Your task to perform on an android device: Open the Keep Notes app and share friends meet reminder with dbwscratch.test.id10@gmail.com using Gmail.
Image 0: 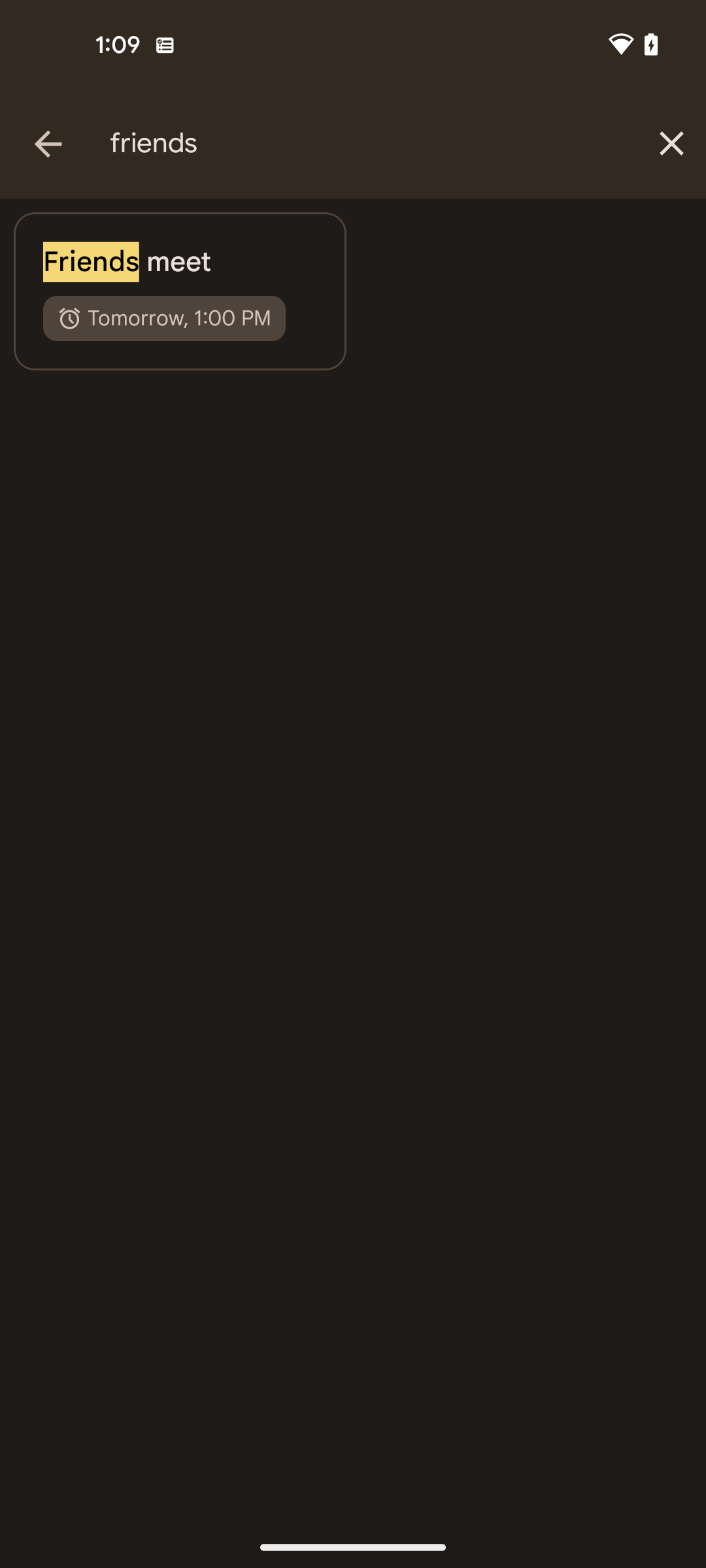
Tap on friends meet reminder
Step 0: click (180, 262)
Image 1: 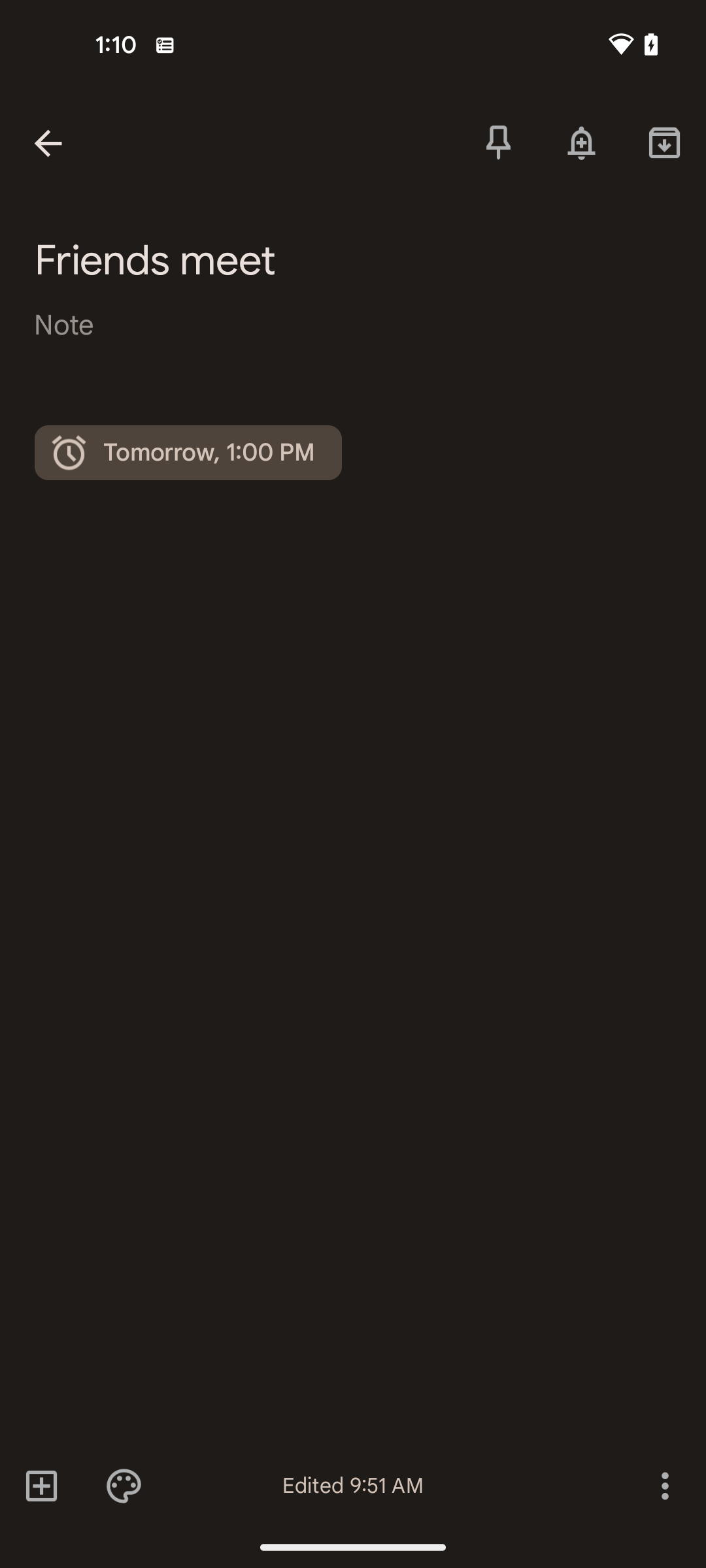
Tap on three dots icon at the bottom right corner of the screen
Step 1: click (664, 1485)
Image 2: 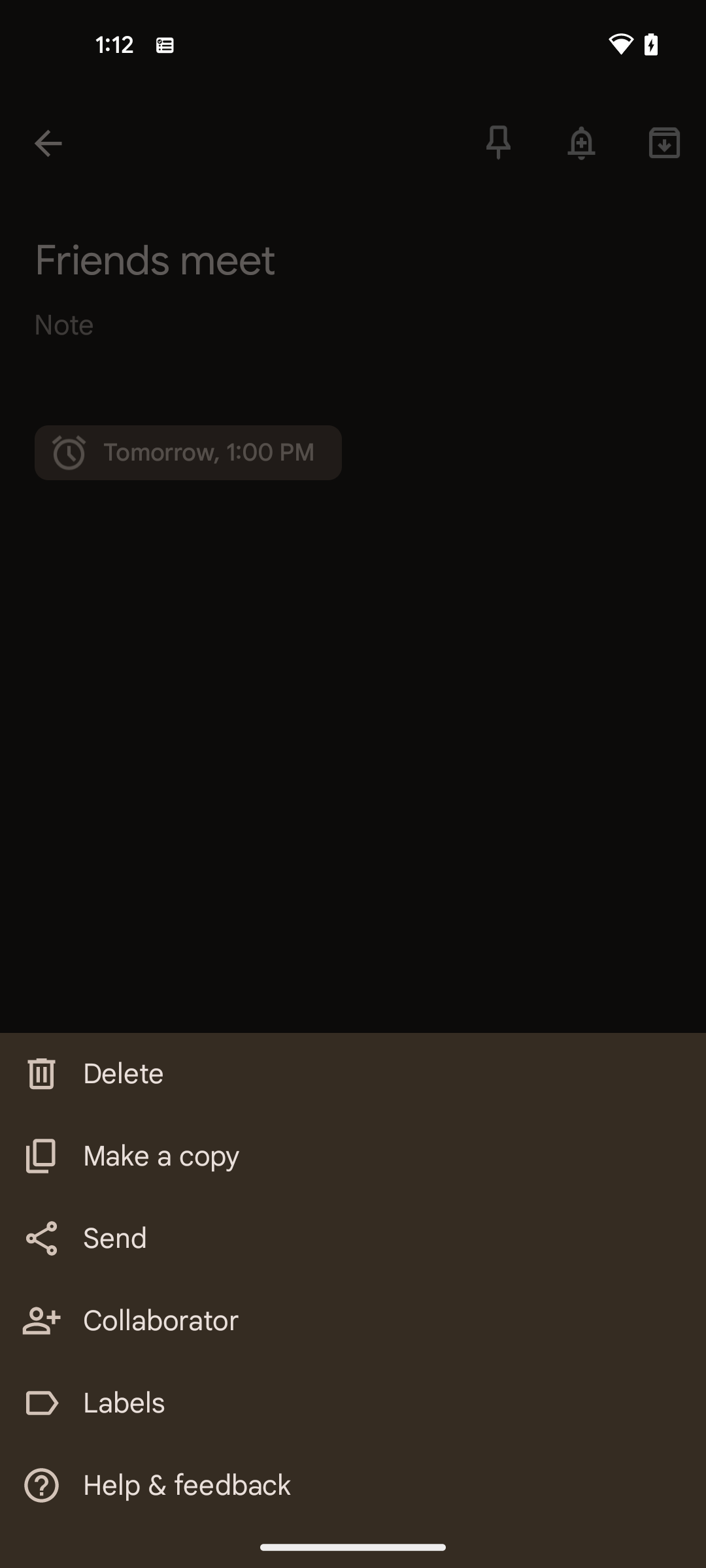
Select the send option
Step 2: click (353, 1239)
Image 3: 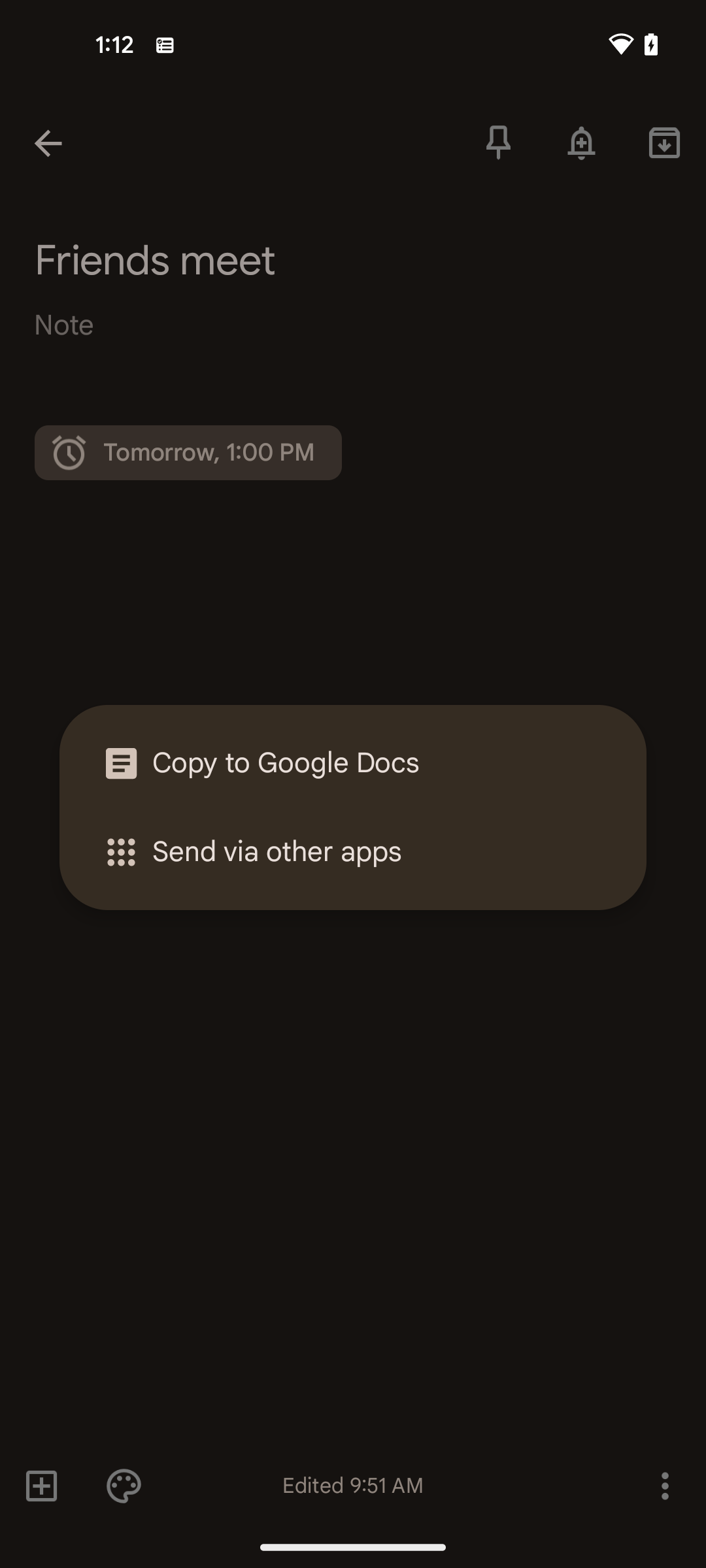
Tap on the send via other apps option
Step 3: click (373, 852)
Image 4: 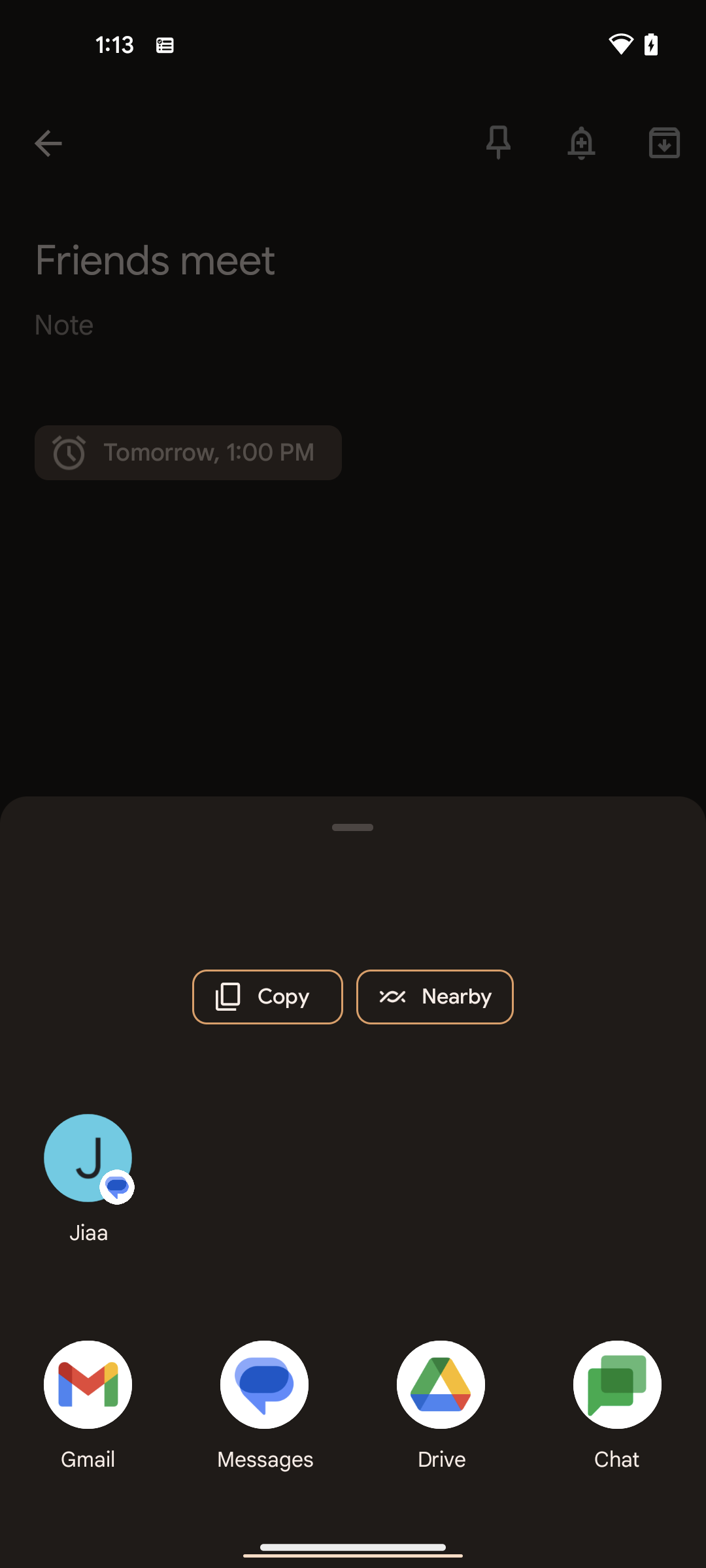
Select the gmail option at the bottom left corner of the screen
Step 4: click (87, 1384)
Image 5: 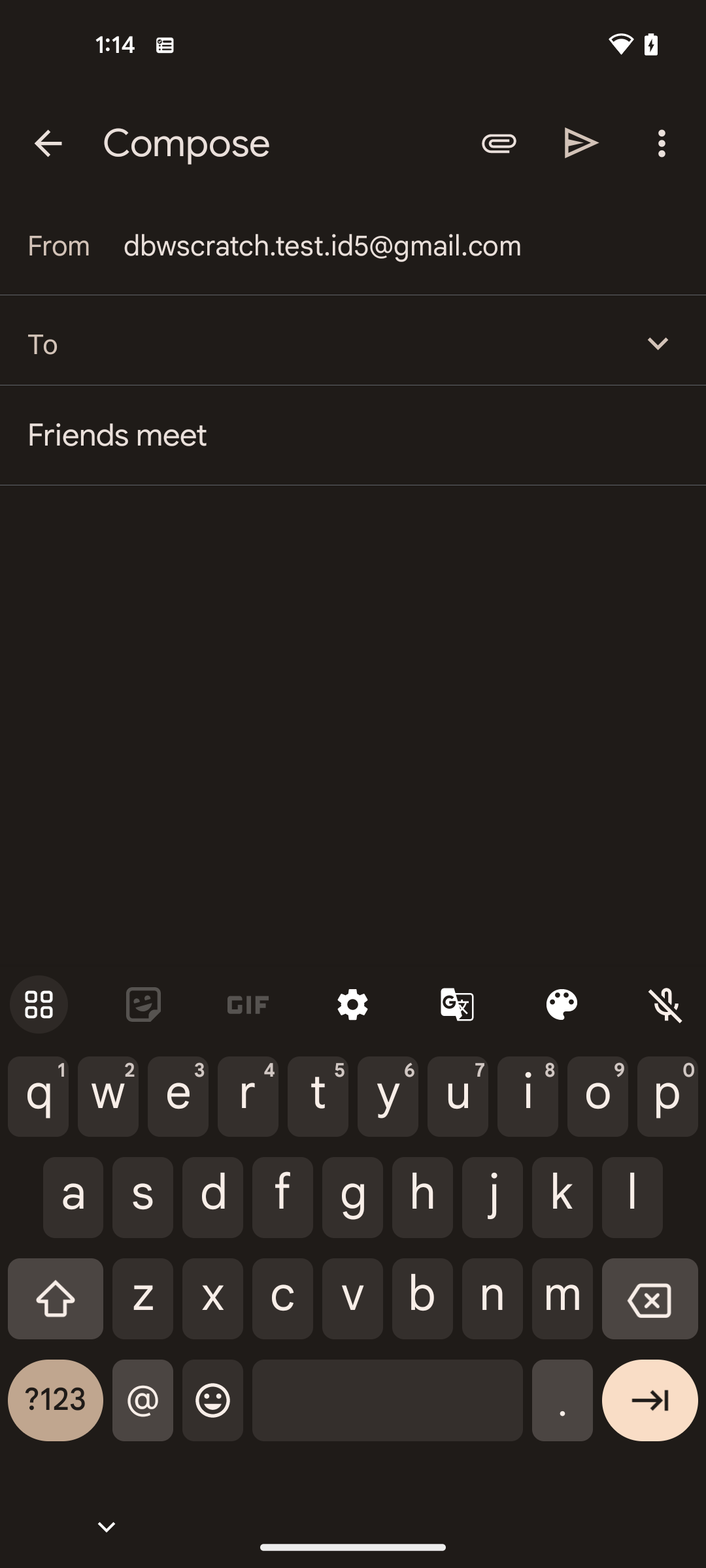
Search for dbwscratch.test.id10@gmail.com using Gmail
Step 5: type "dbwscratch.test.id10@gmail.com using Gmail"